Your task to perform on an android device: Open the Leaf Snap app and get the care tips of moneytree
Image 0: 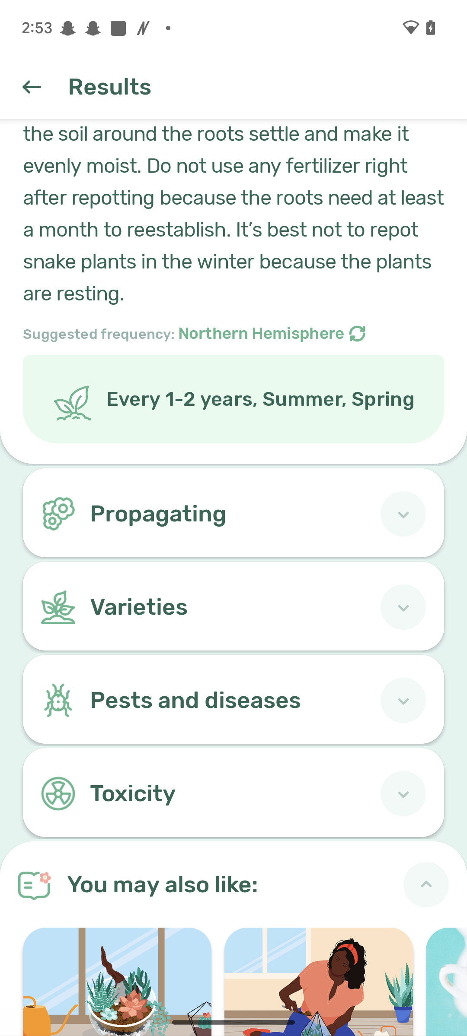
Open the Leaf Snap app
Step 0: open app "LeafSnap"
Image 1: 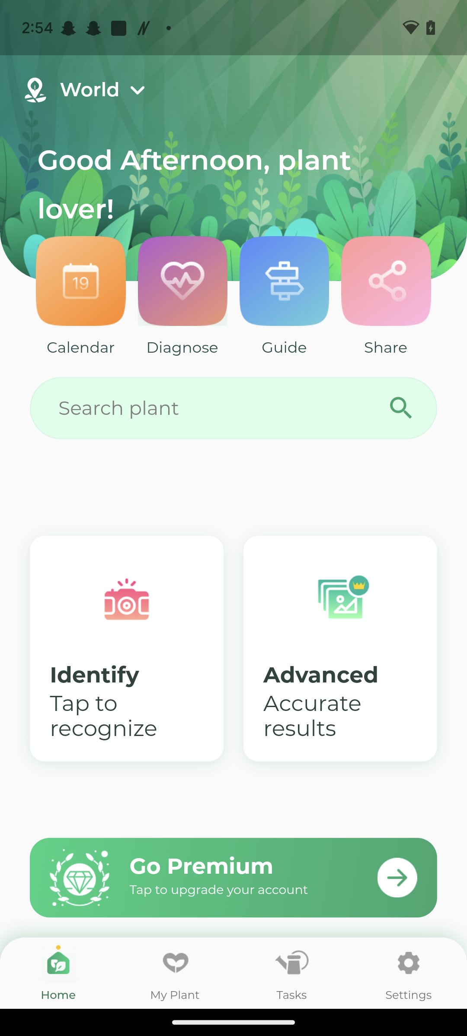
Click on the search bar 
Step 1: click (233, 408)
Image 2: 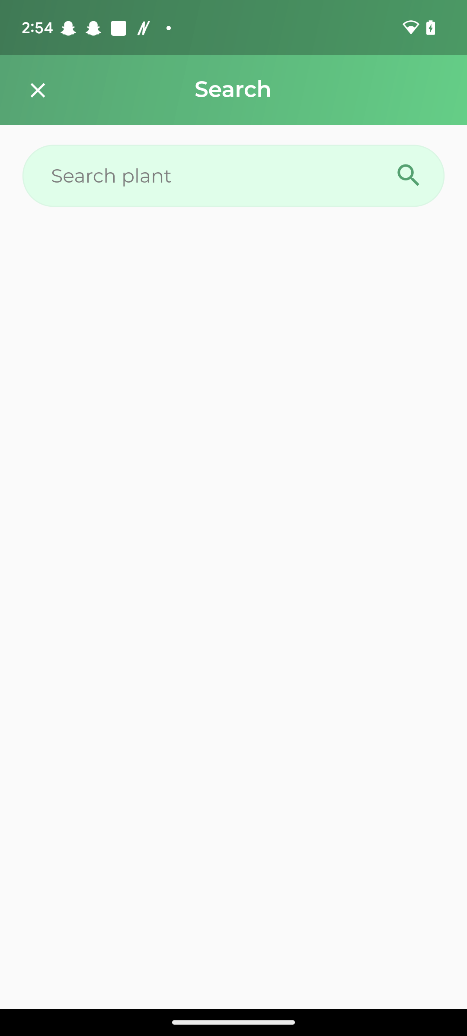
Click on the search bar
Step 2: click (210, 176)
Image 3: 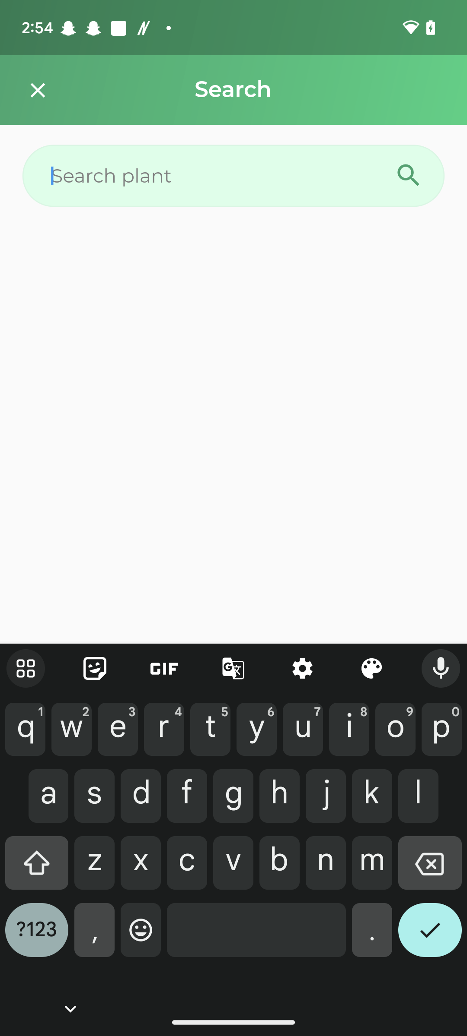
Enter the plant name as Moneytree
Step 3: type "Moneytree"
Image 4: 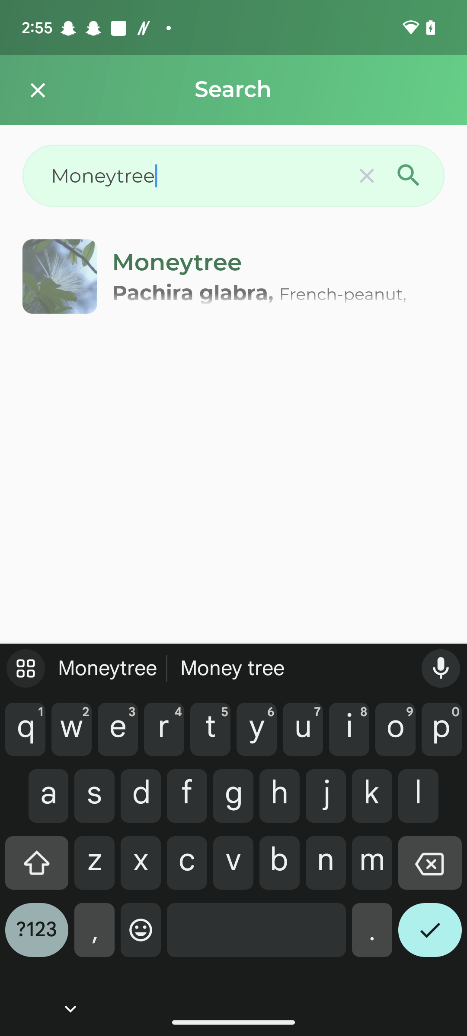
Click on the first result
Step 4: click (233, 276)
Image 6: 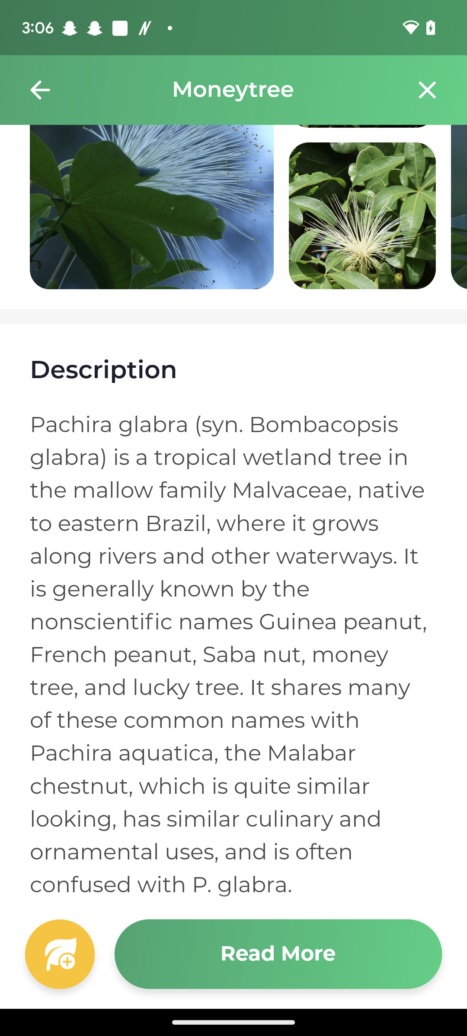
Swipe up
Step 6: scroll down
Image 7: 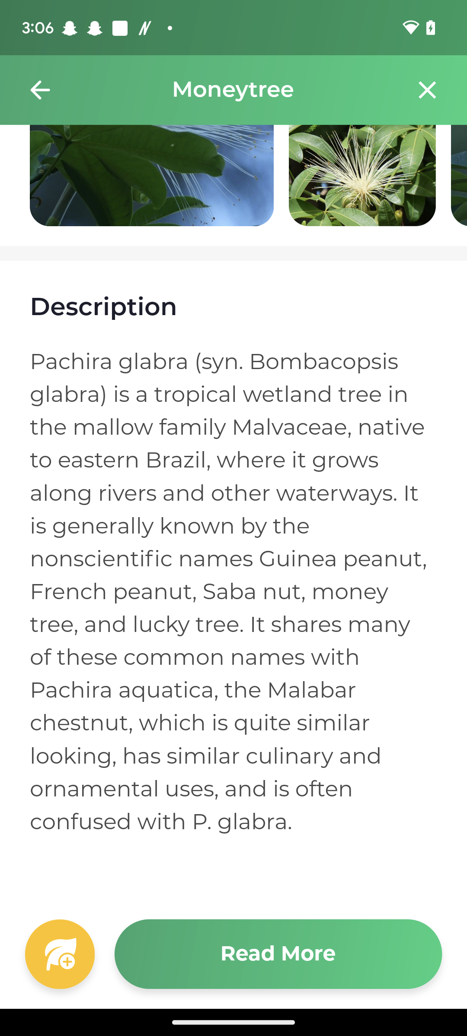
Click on the read more button at the bottom of the screen
Step 7: click (278, 954)
Image 8: 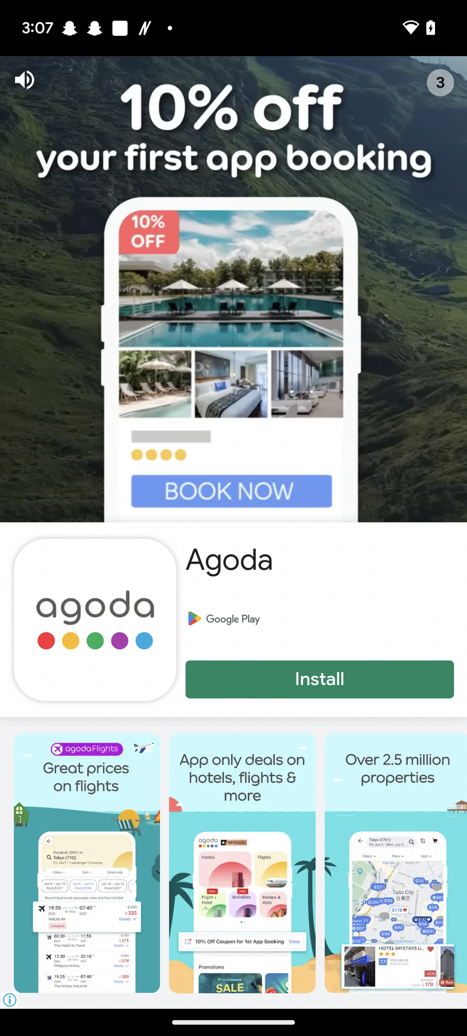
Click on the read more button at the bottom of the screen
Step 8: wait
Image 9: 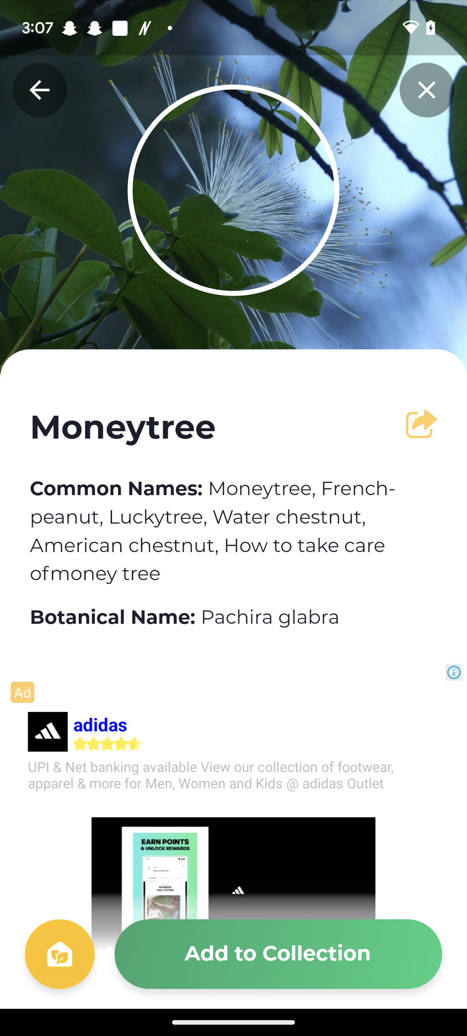
swipe up
Step 9: scroll down
Image 10: 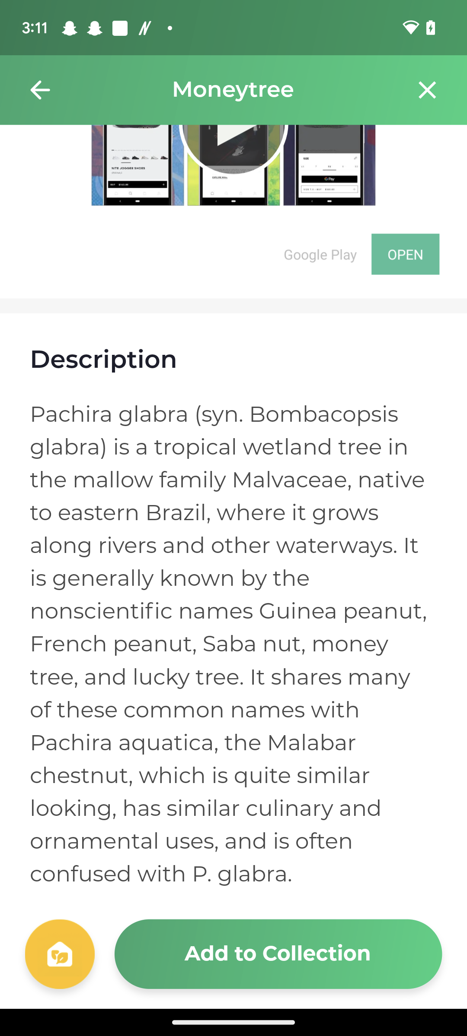
swipe up
Step 10: scroll down
Image 11: 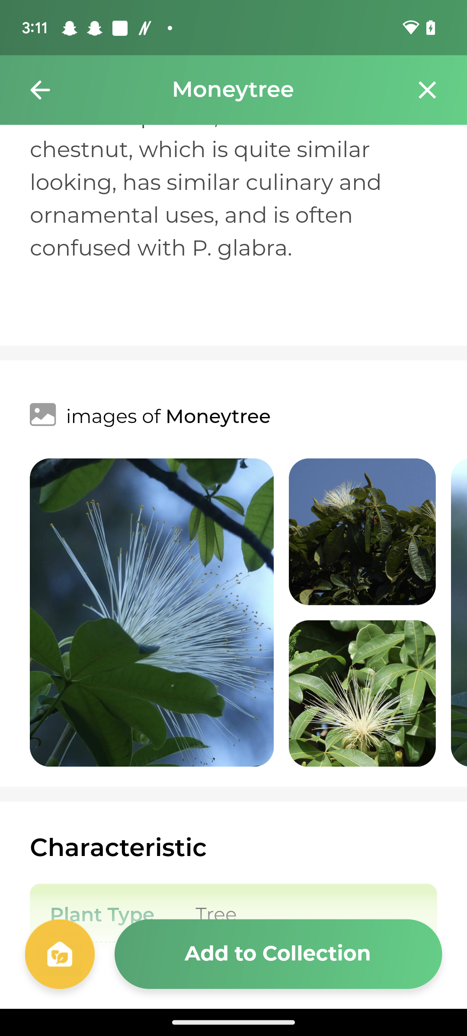
swipe up
Step 11: scroll down
Image 12: 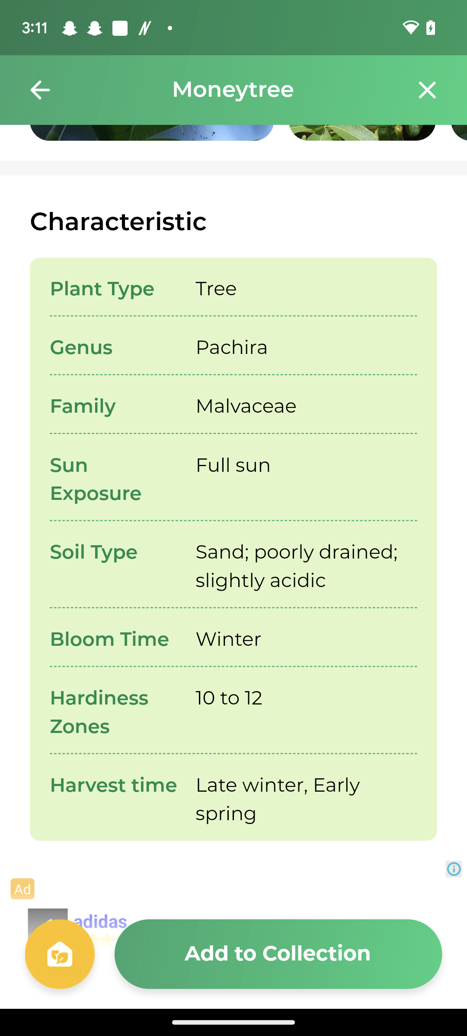
swipe up
Step 12: scroll down
Image 13: 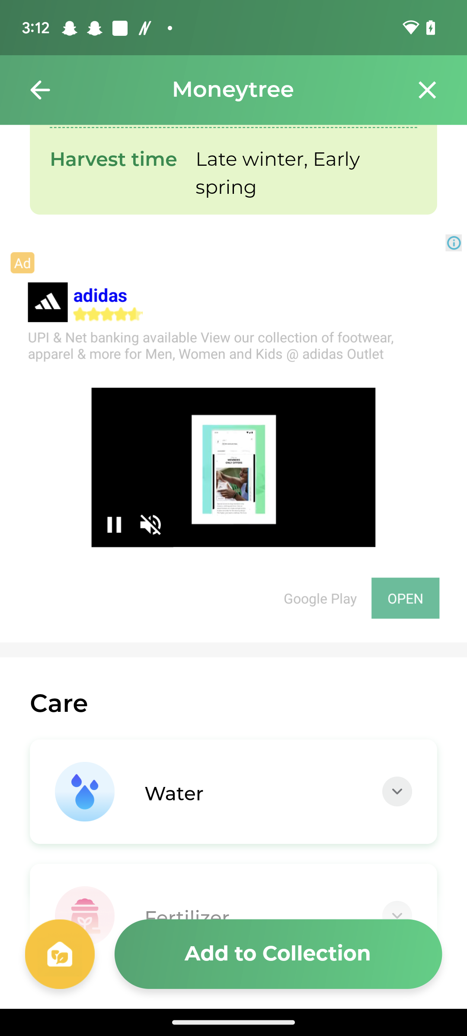
swipe up
Step 13: scroll down
Image 14: 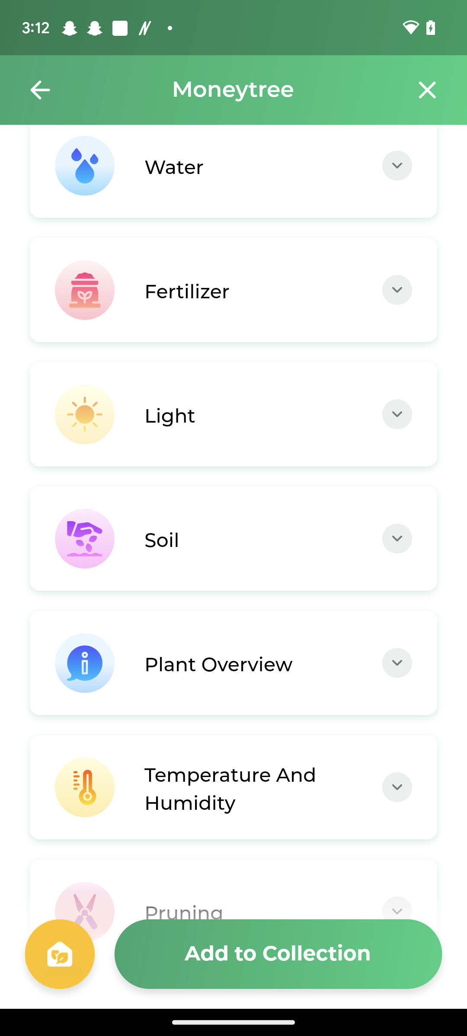
Open the water drop down
Step 14: click (233, 165)
Image 15: 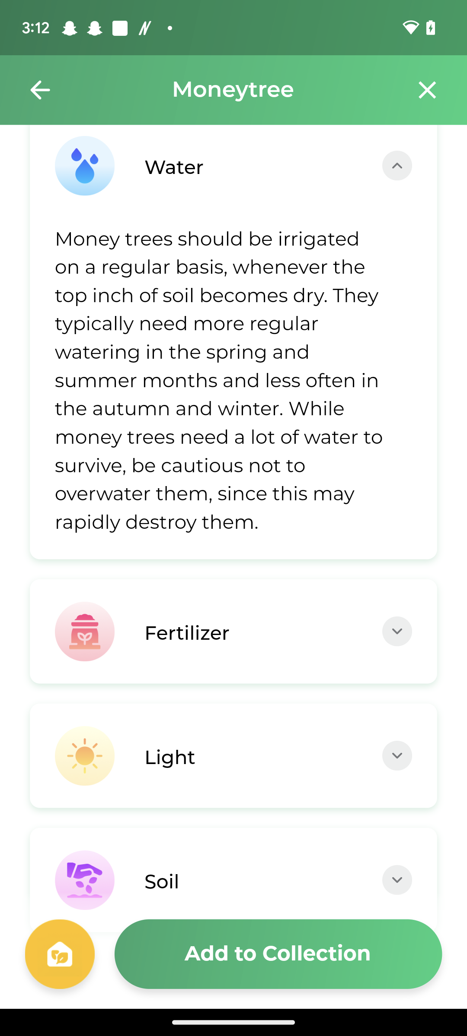
Open the fertilizer drop down
Step 15: click (233, 631)
Image 16: 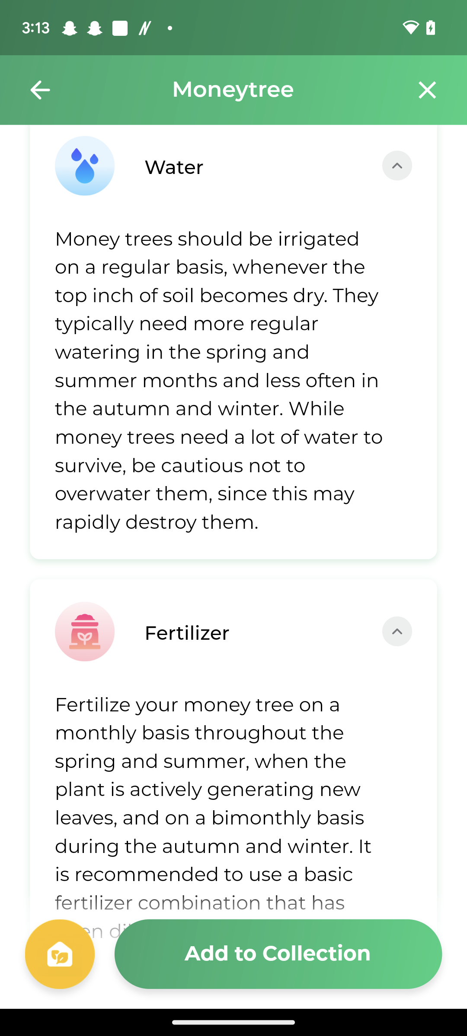
swipe up
Step 16: scroll down
Image 17: 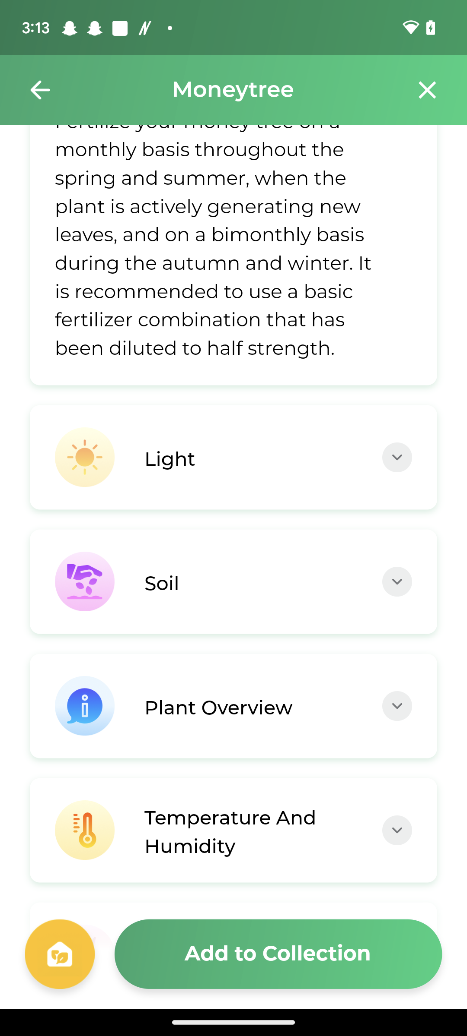
Open the light drop down
Step 17: click (233, 457)
Image 18: 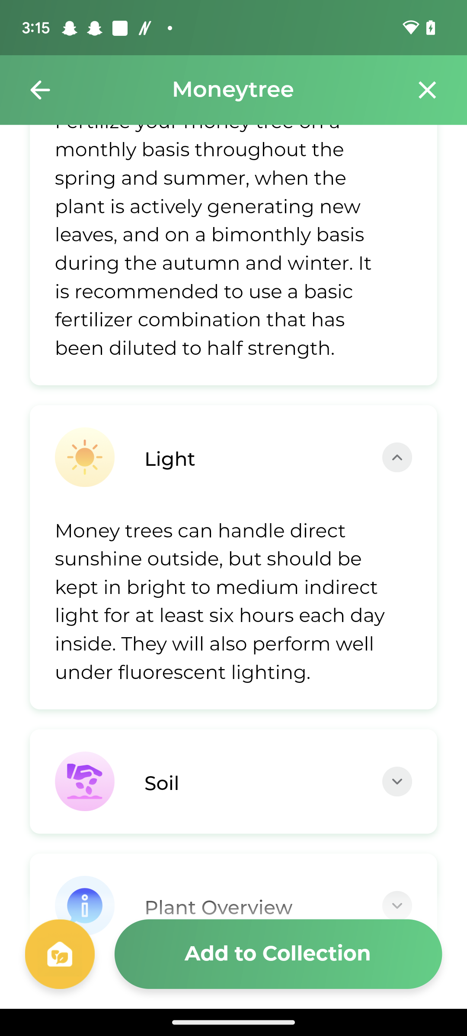
Open the soil drop down
Step 18: click (233, 781)
Image 19: 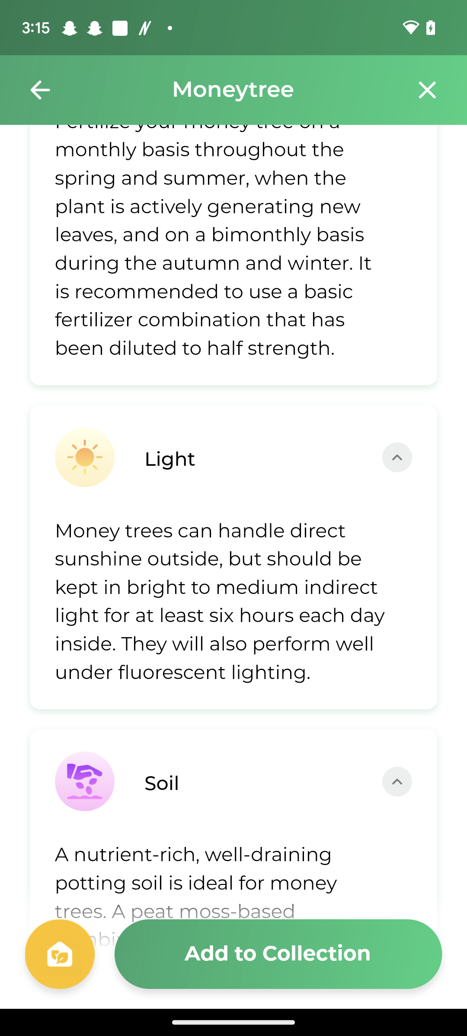
swipe up
Step 19: scroll down
Image 20: 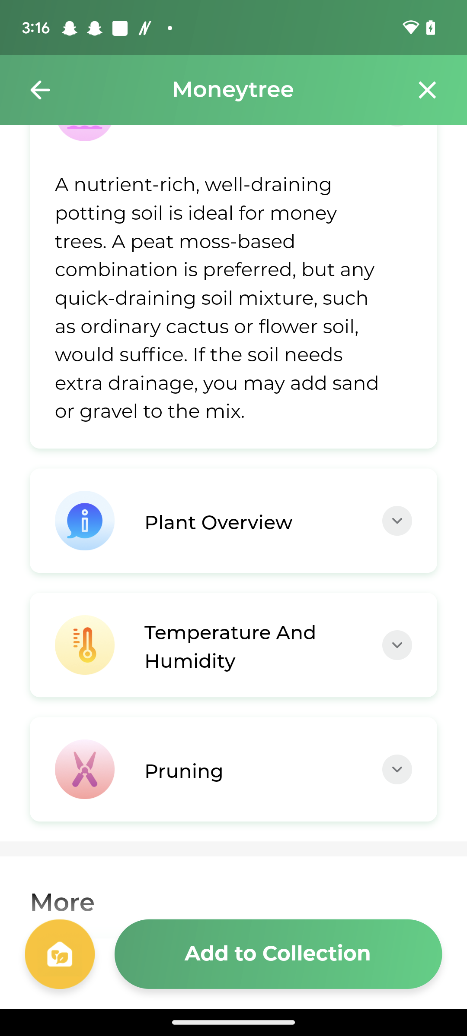
Open the temperature and humidity drop down
Step 20: click (233, 645)
Image 21: 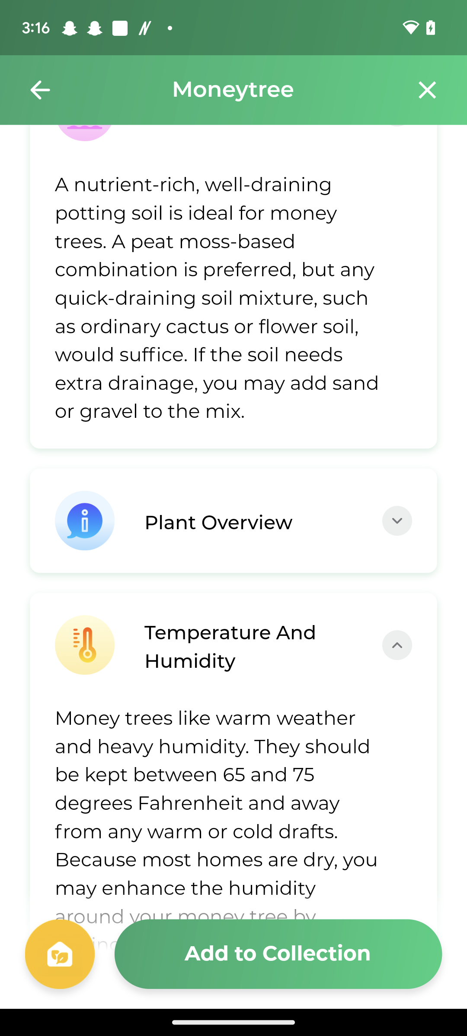
Swipe up
Step 21: scroll down
Image 22: 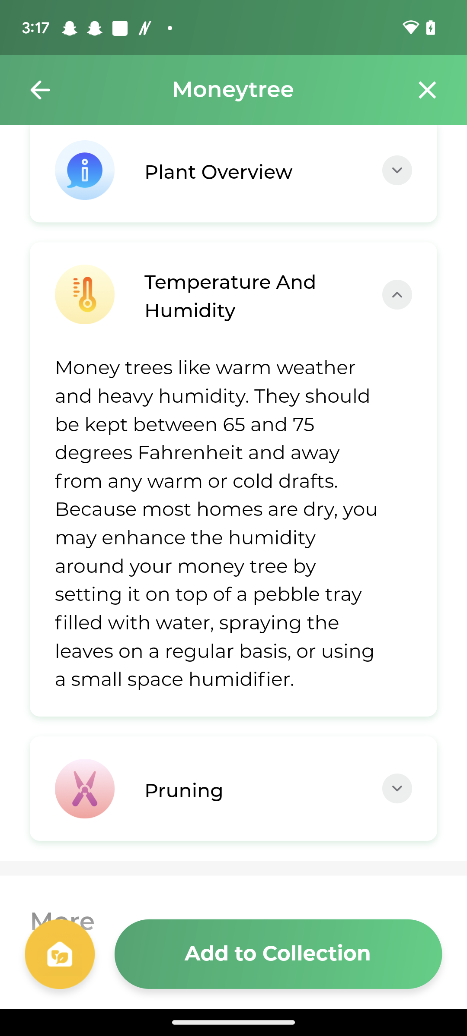
Open the pruning drop down
Step 22: click (233, 788)
Image 23: 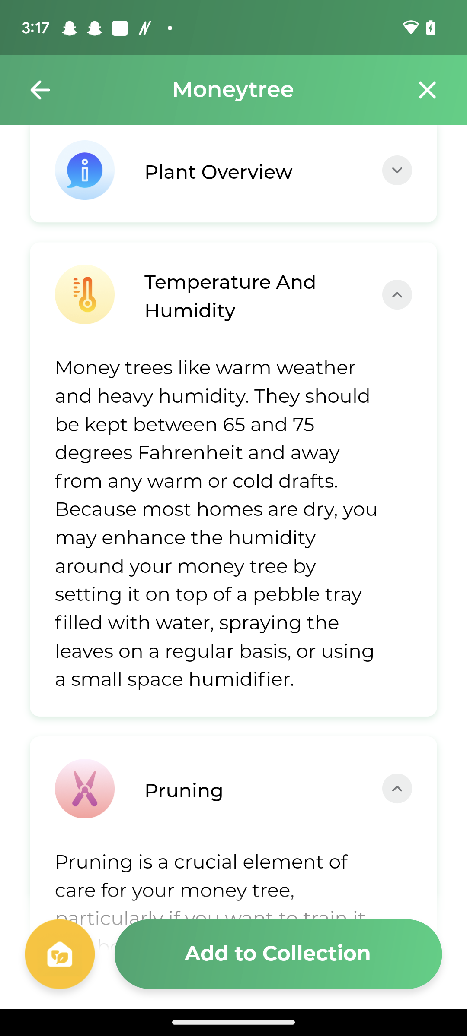
Swipe up
Step 23: scroll down